Your task to perform on an android device: On the Temu app, search for women's shoes.
Image 0: 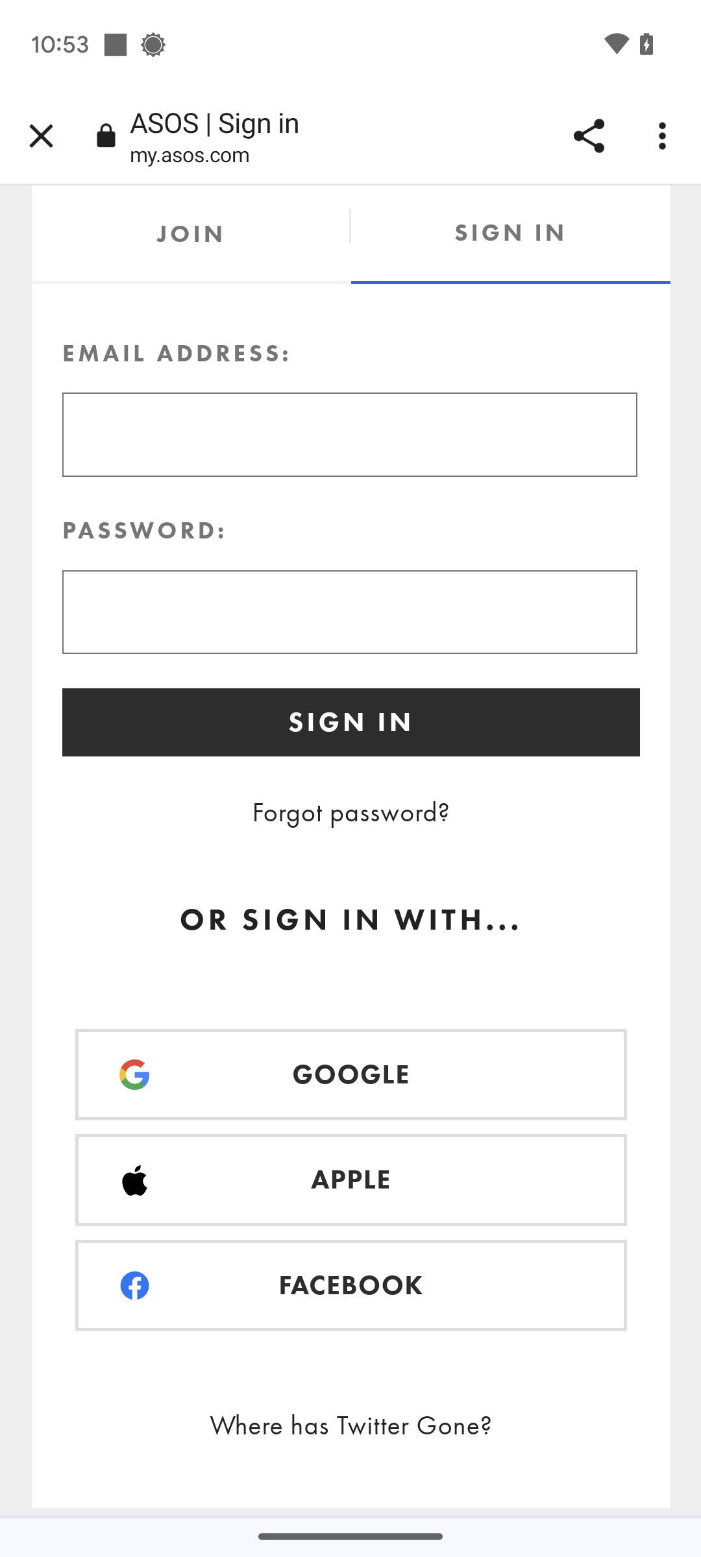
Open the Temu app.
Step 0: open app "Temu"
Image 1: 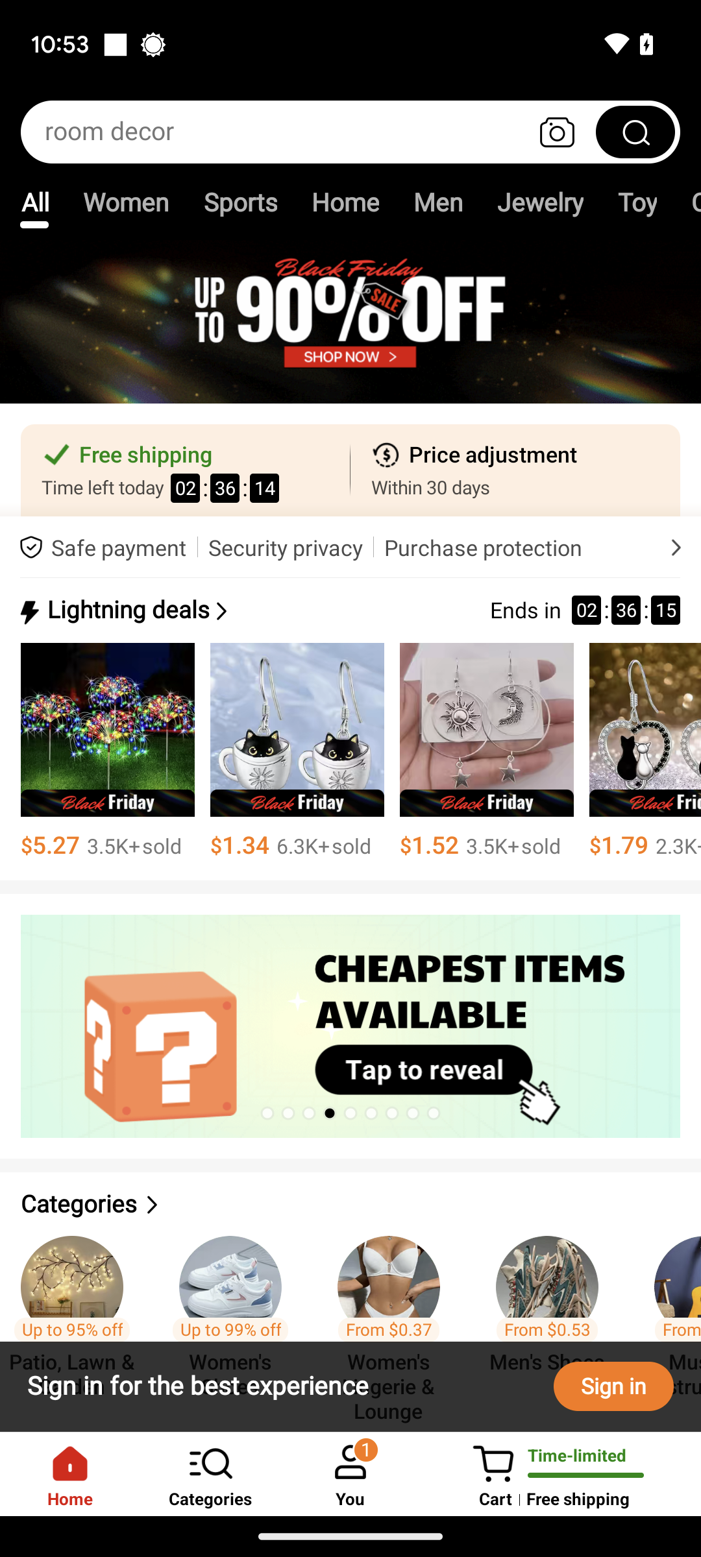
Click on the search bar at the top of the screen.
Step 1: click (275, 132)
Image 2: 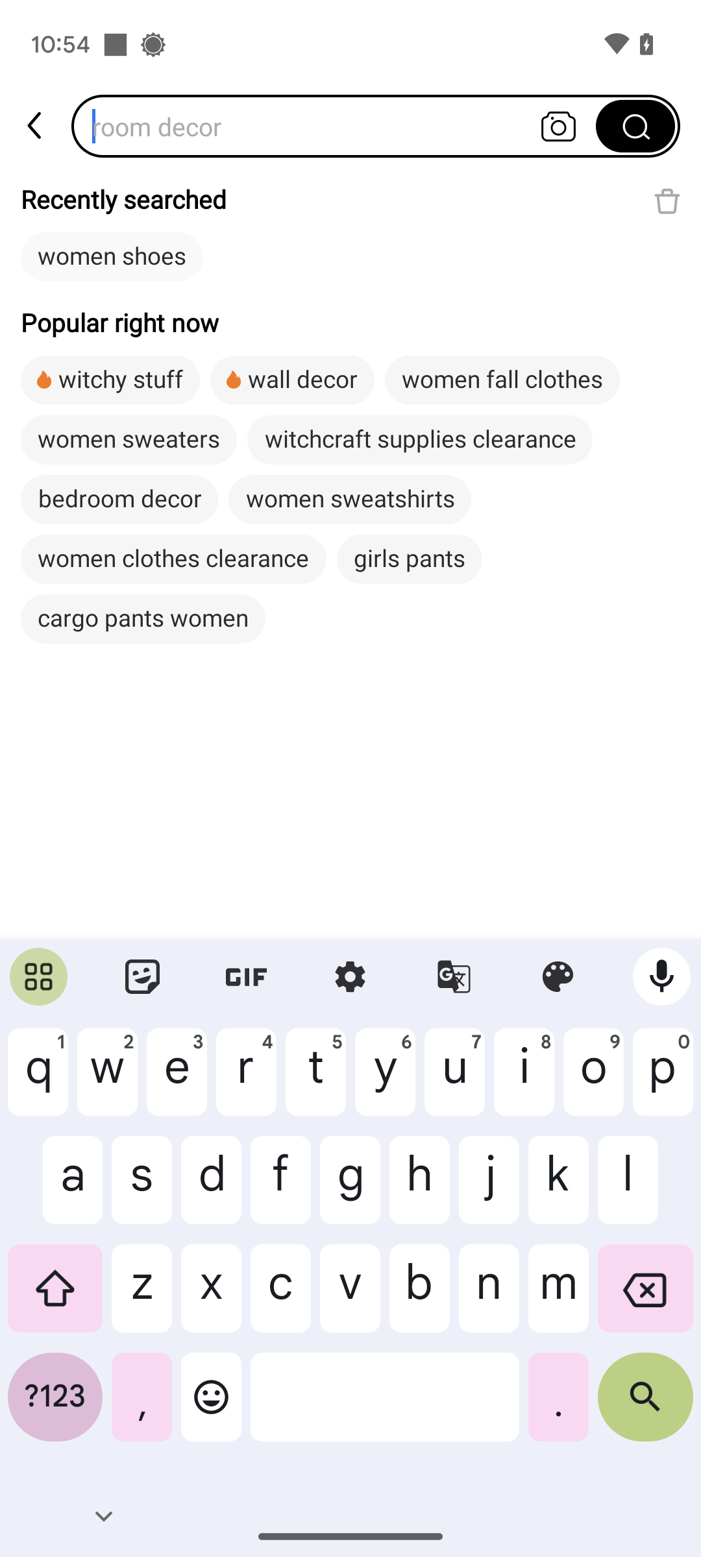
Type in Women shoes.
Step 2: type "Women's shoes"
Image 3: 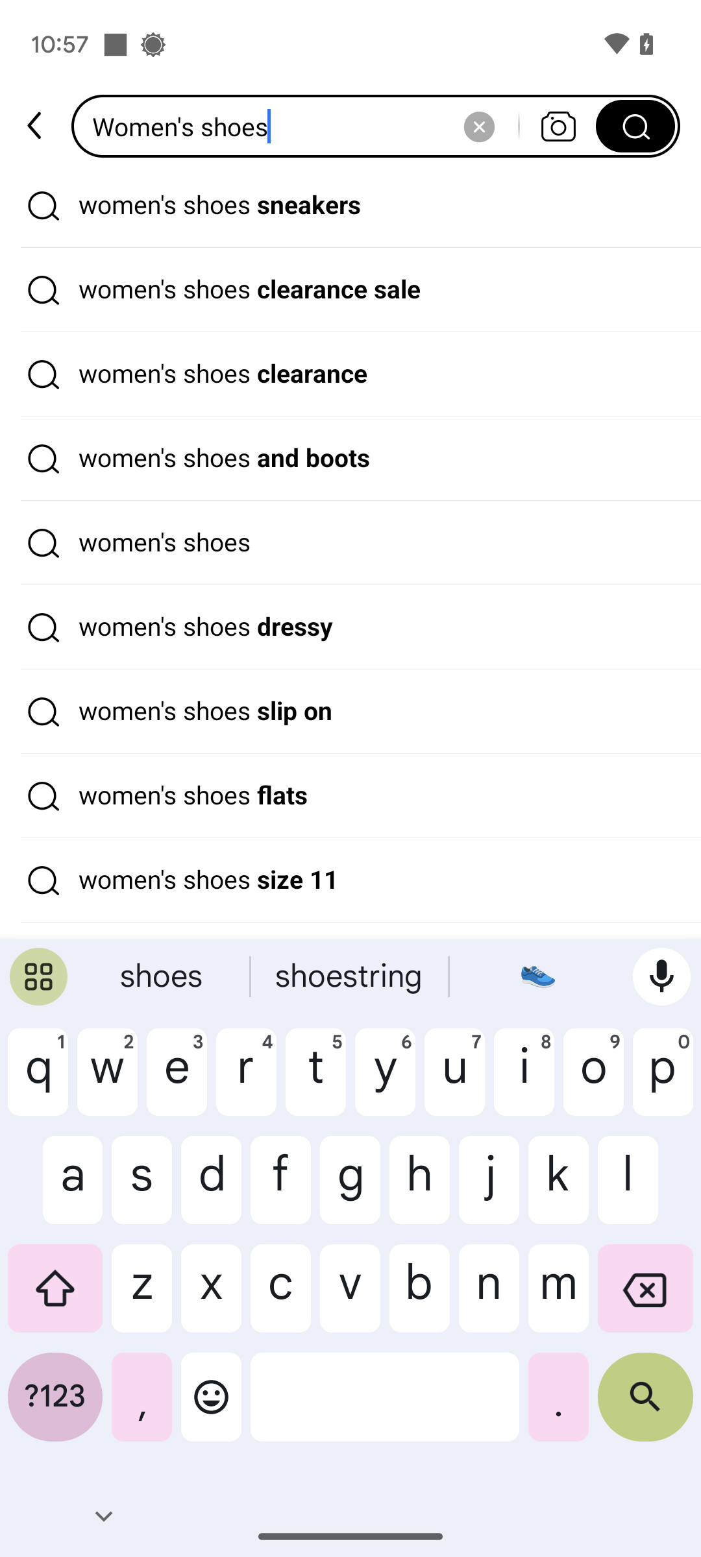
Click on the search button at the bottom-right of the keyboard.
Step 3: click (645, 1407)